Your task to perform on an android device: I'm interested in reading customer reviews to find out what they thought of the Slip On Breathe Mesh Walking Shoes in the Temu app.
Image 0: 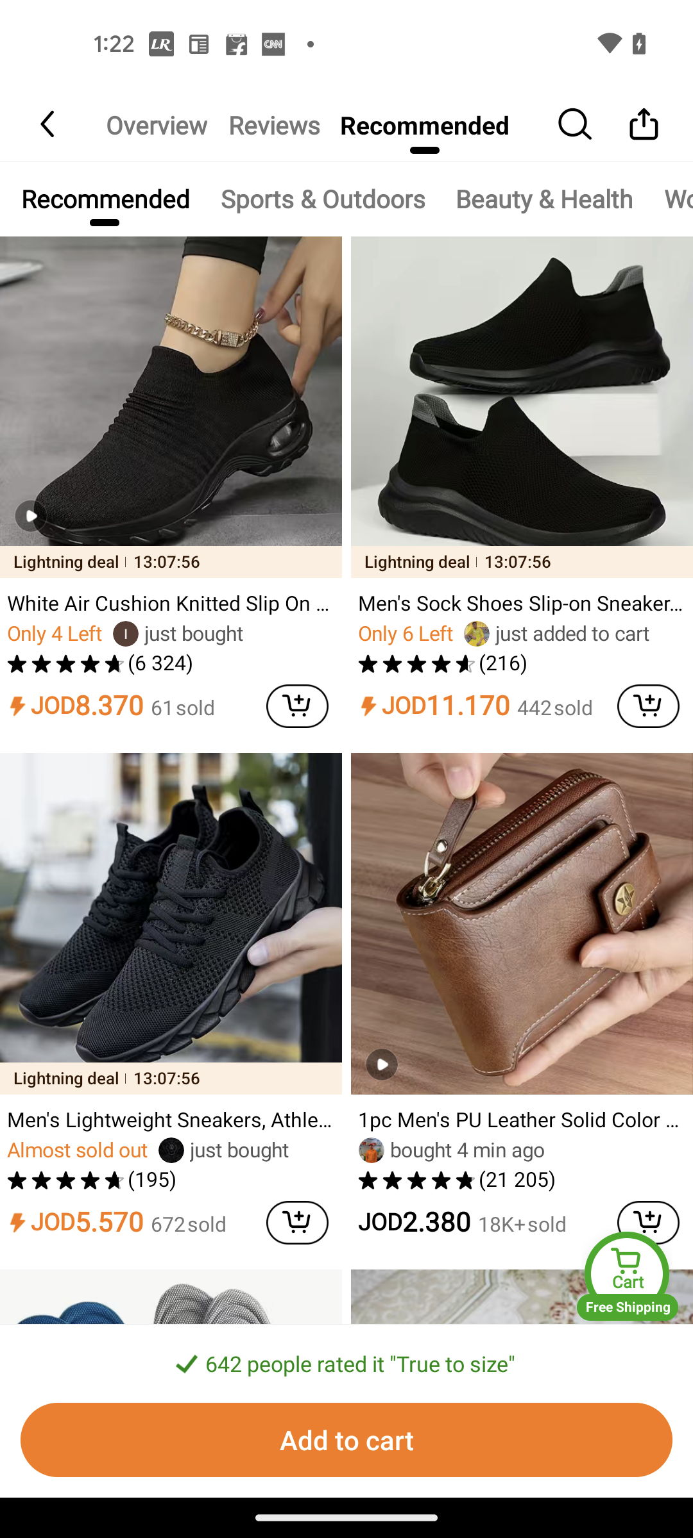
Click on the Reviews option
Step 0: click (273, 124)
Image 1: 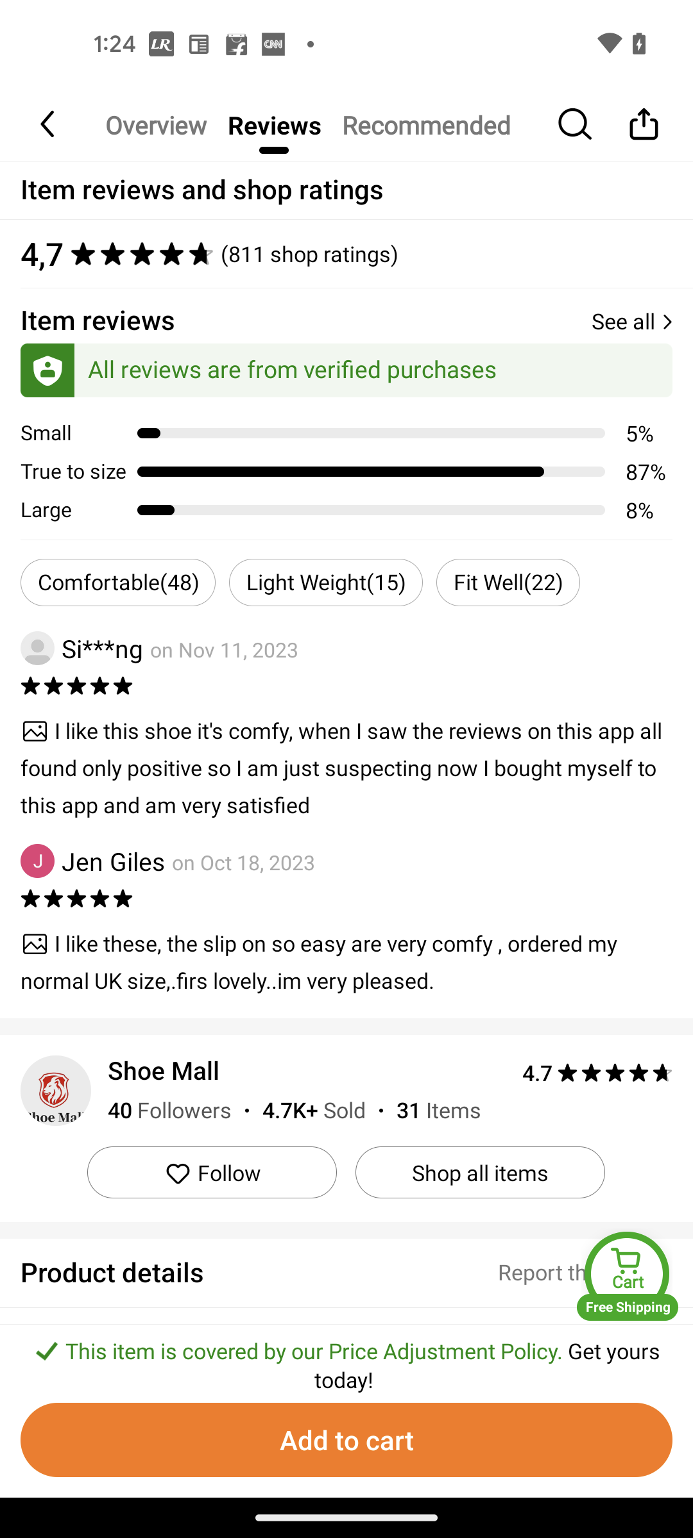
Click on see all to view the reviews
Step 1: click (429, 321)
Image 2: 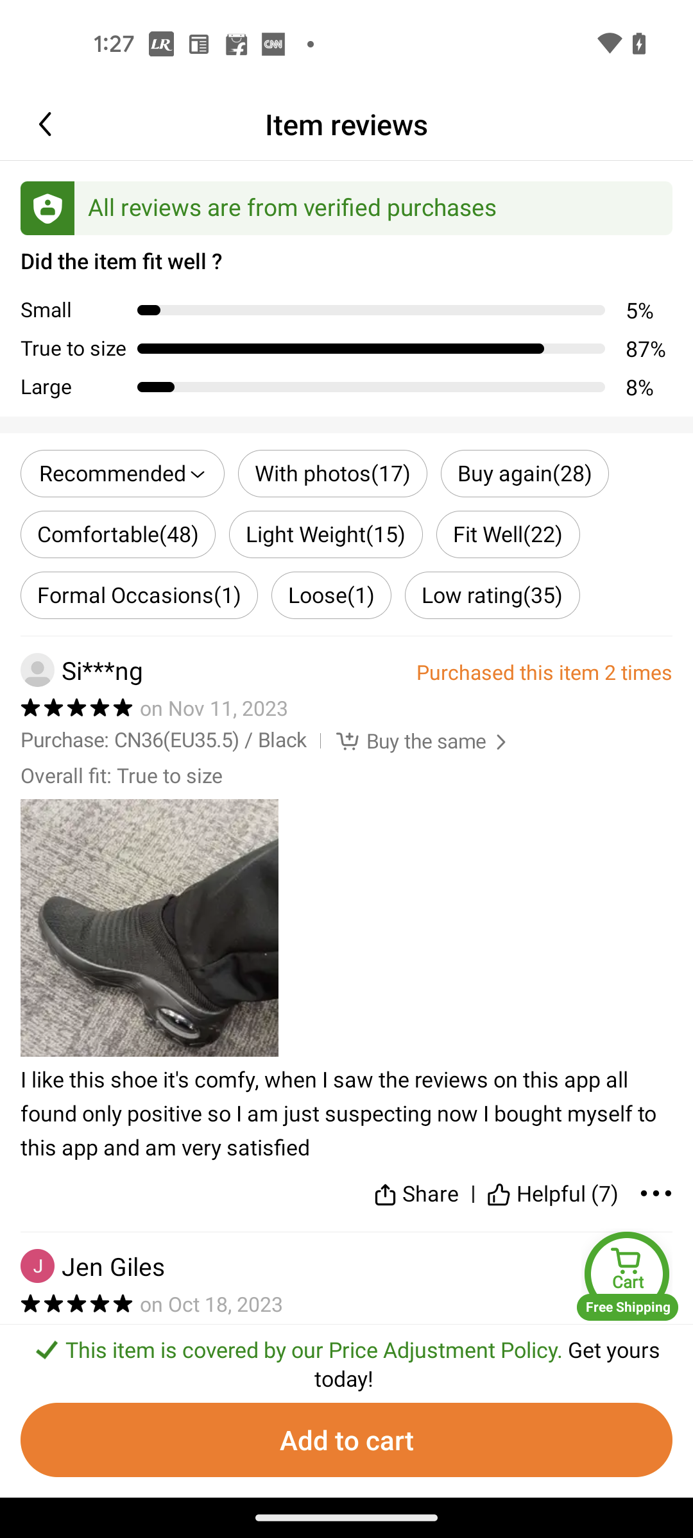
Swipe up to view more reviews
Step 2: scroll down
Image 3: 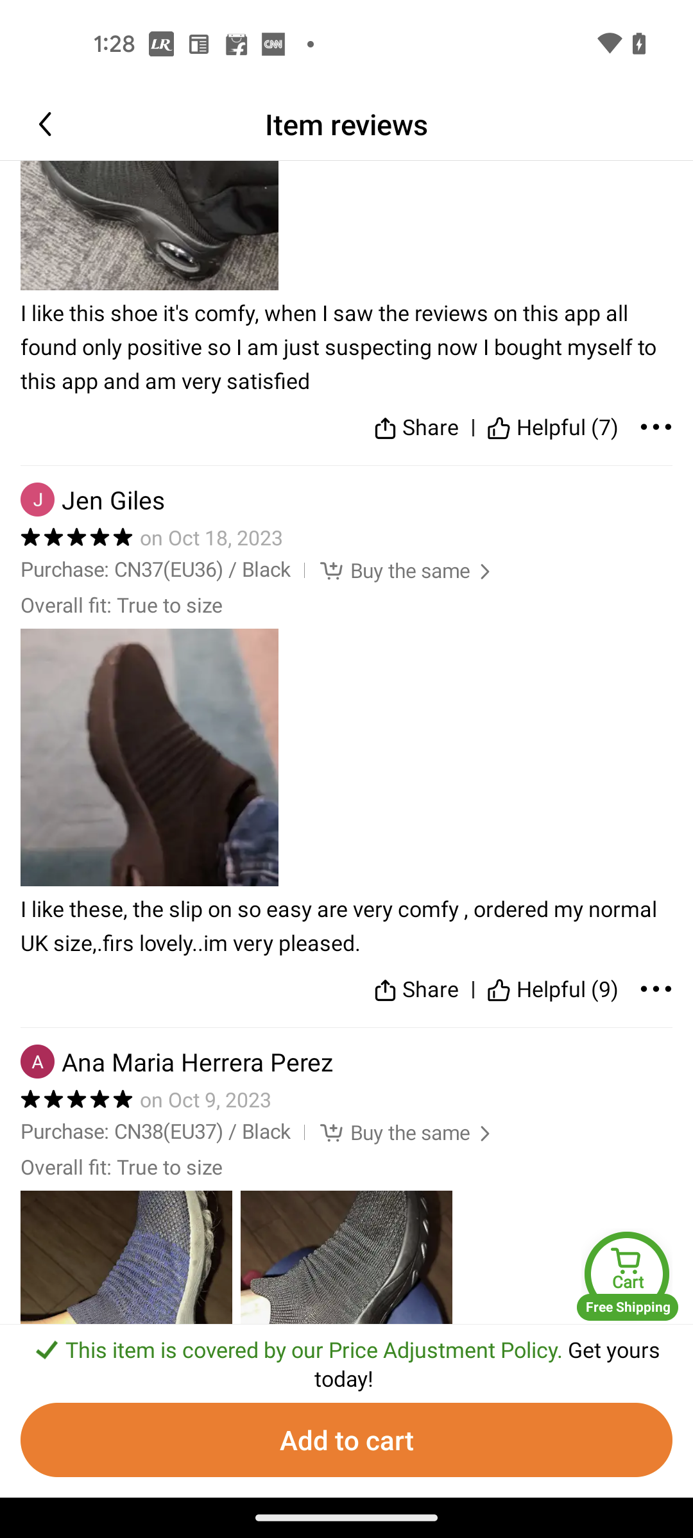
Swipe up to view more reviews
Step 3: scroll down